Your task to perform on an android device: I am going to the Paris trip with my family to spend the time together, and I have scheduled meetings, so I want to search for the train from Groningen, Netherlands, to Paris on November 5th, and the arrival time will be 15:30 on the Rail Planner app
Image 0: 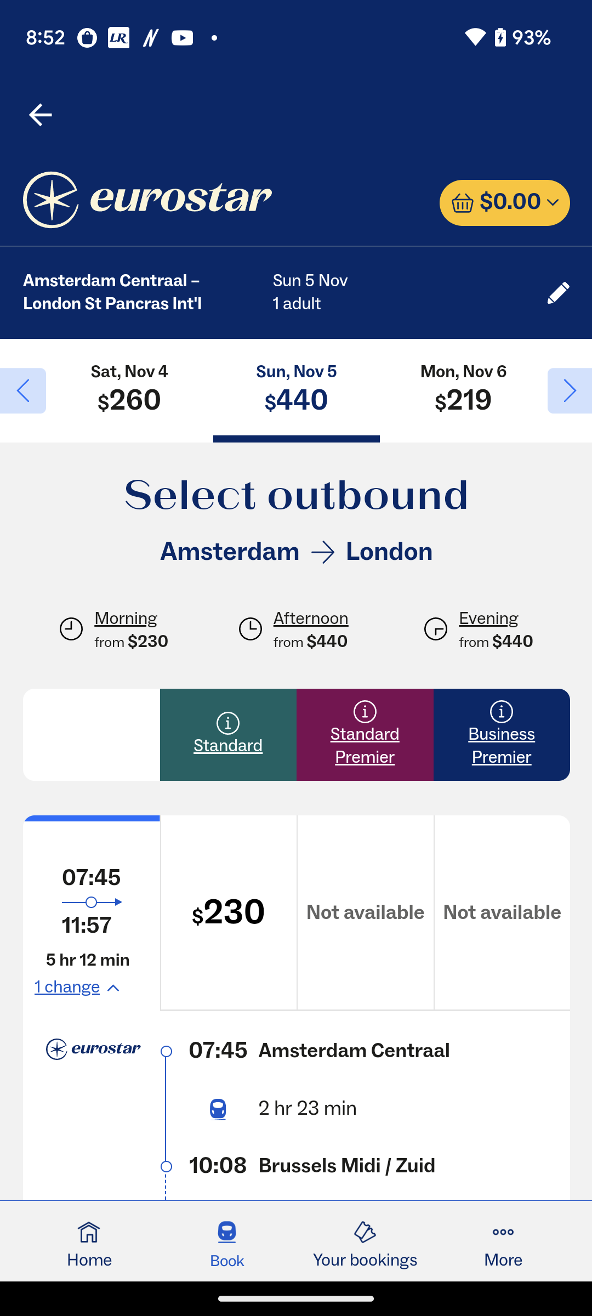
Open the Rail Planner app
Step 0: open app "Rail Planner"
Image 1: 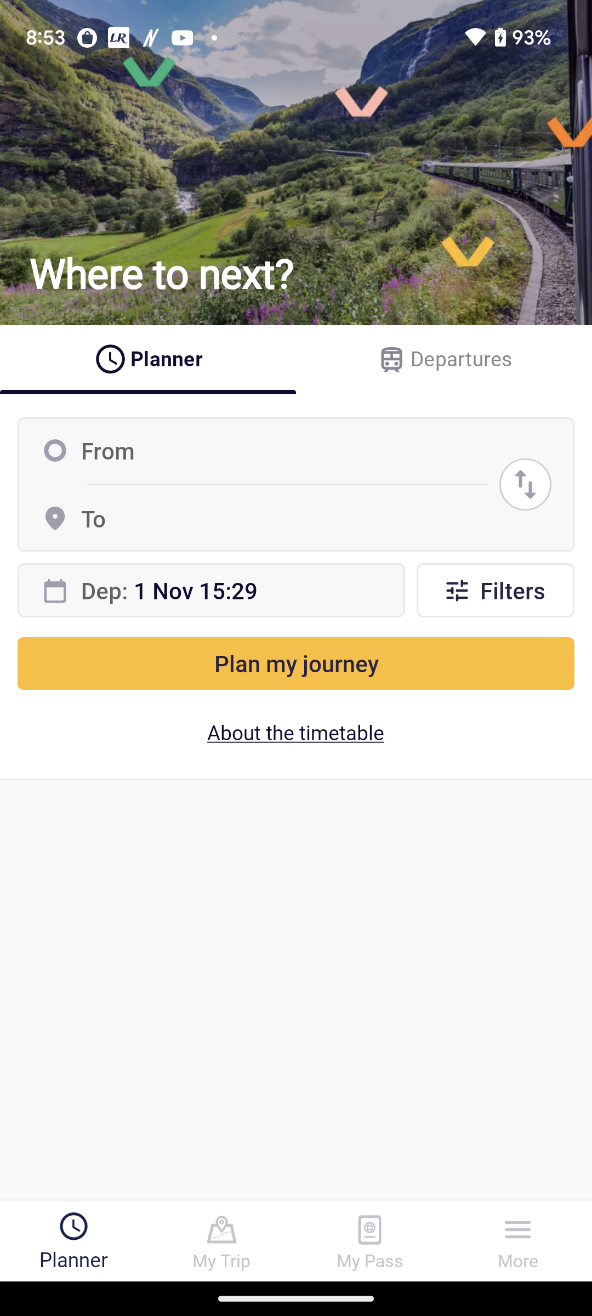
Click on the From option 
Step 1: click (296, 450)
Image 2: 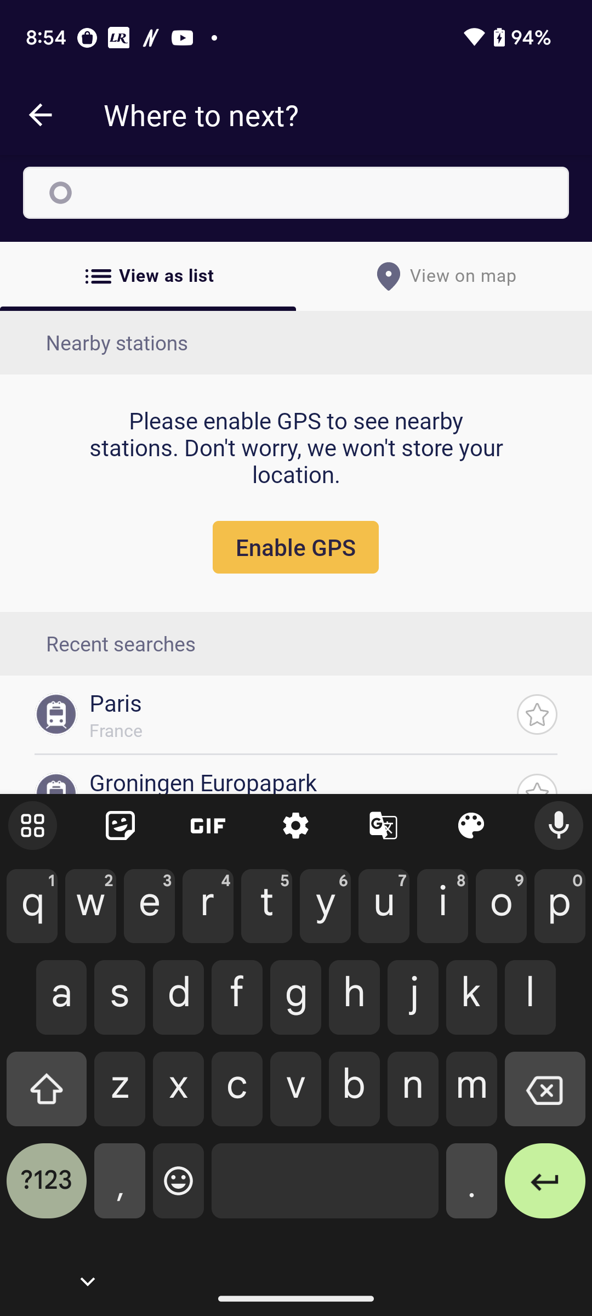
Type Groningen in search bar
Step 2: type "Groningen"
Image 3: 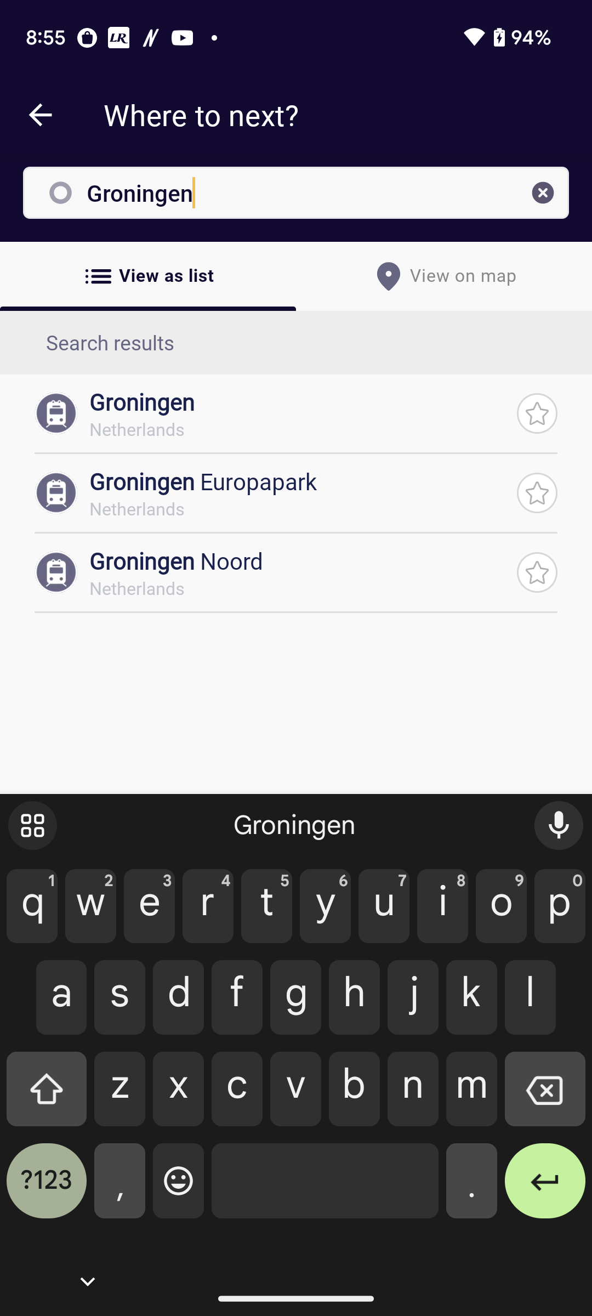
Click on the first suggestion 
Step 3: click (299, 429)
Image 4: 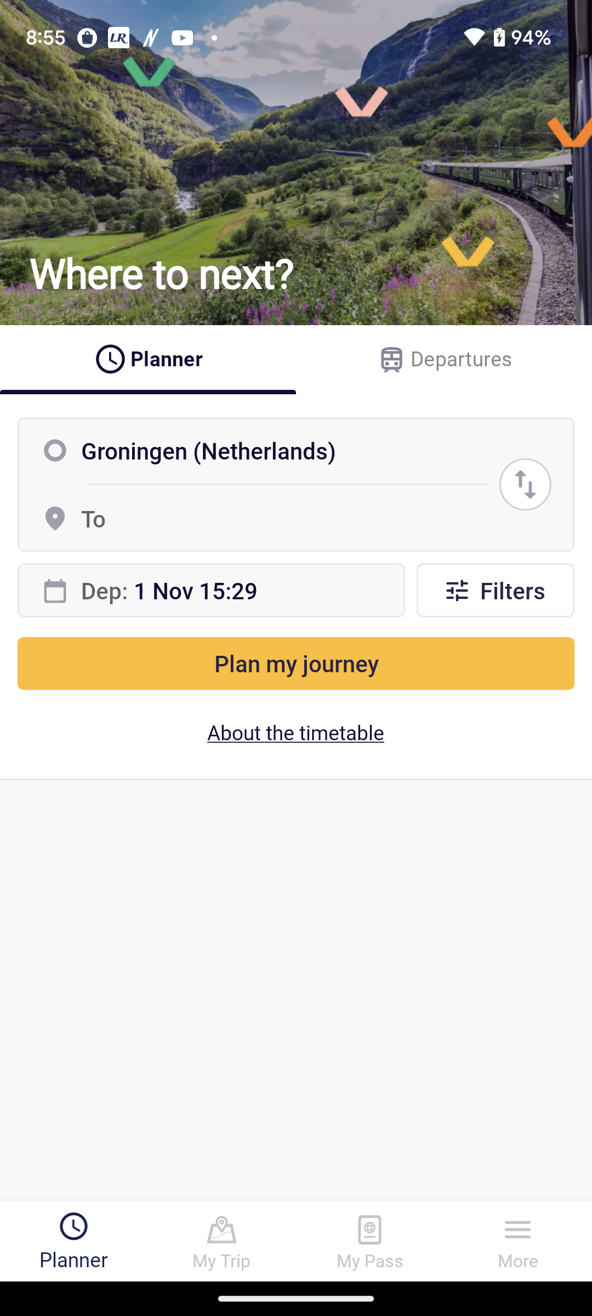
Click on the To option 
Step 4: click (296, 518)
Image 5: 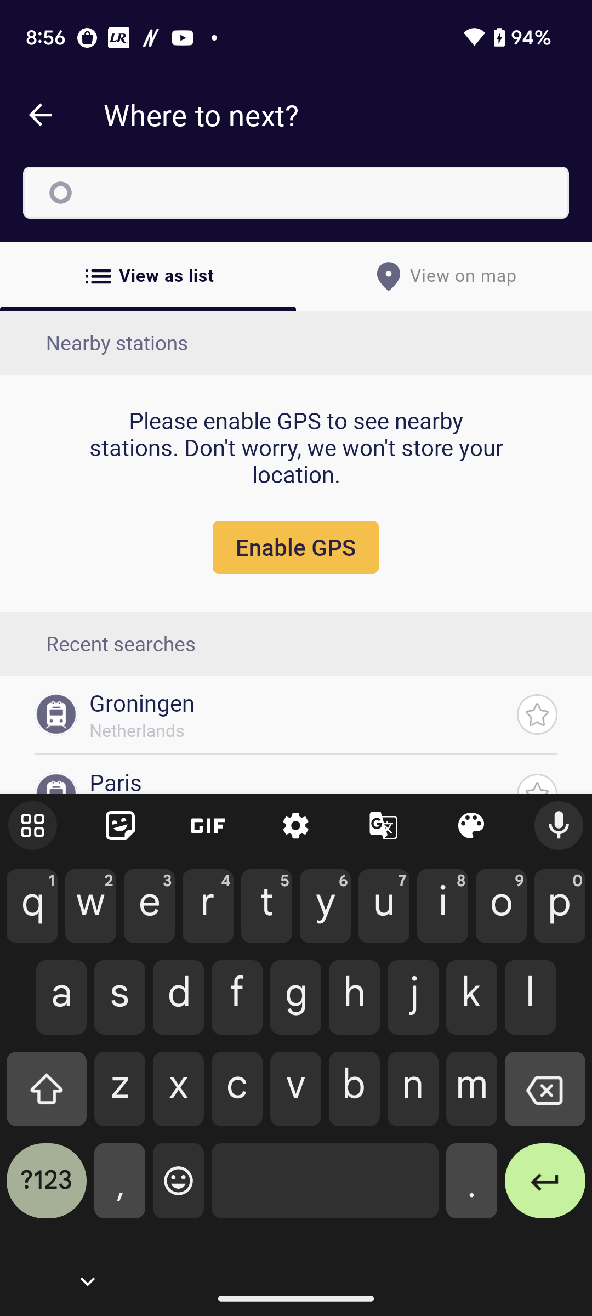
Type Paris in search bar 
Step 5: type "Paris"
Image 6: 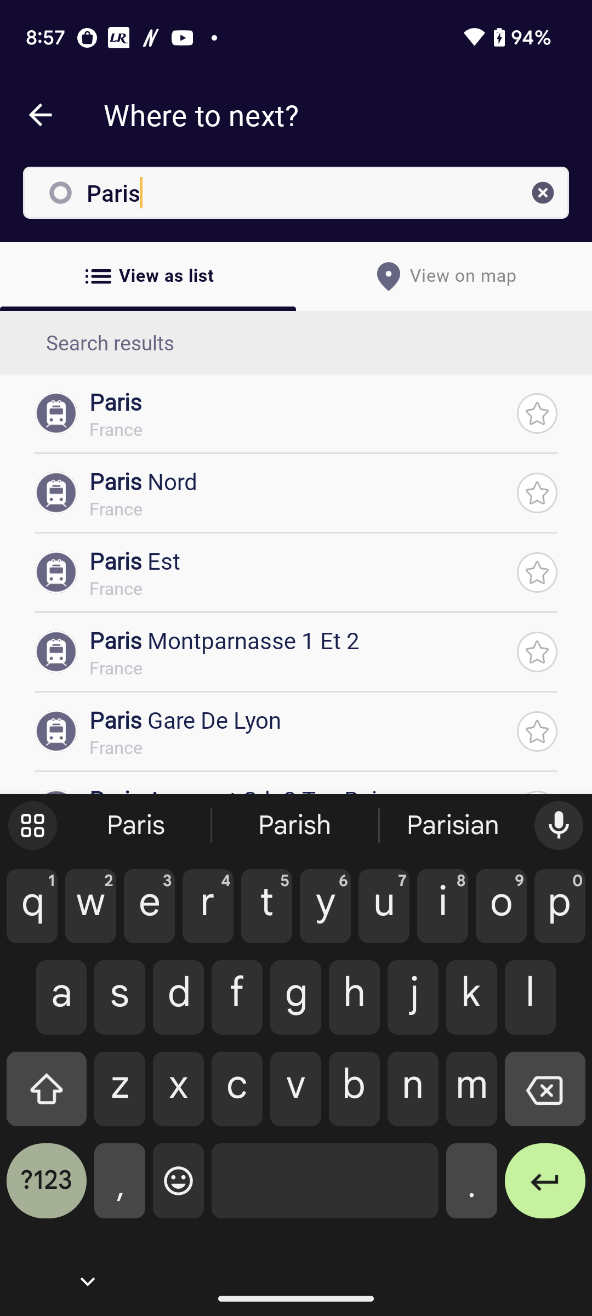
Click on the fist suggestion 
Step 6: click (299, 401)
Image 7: 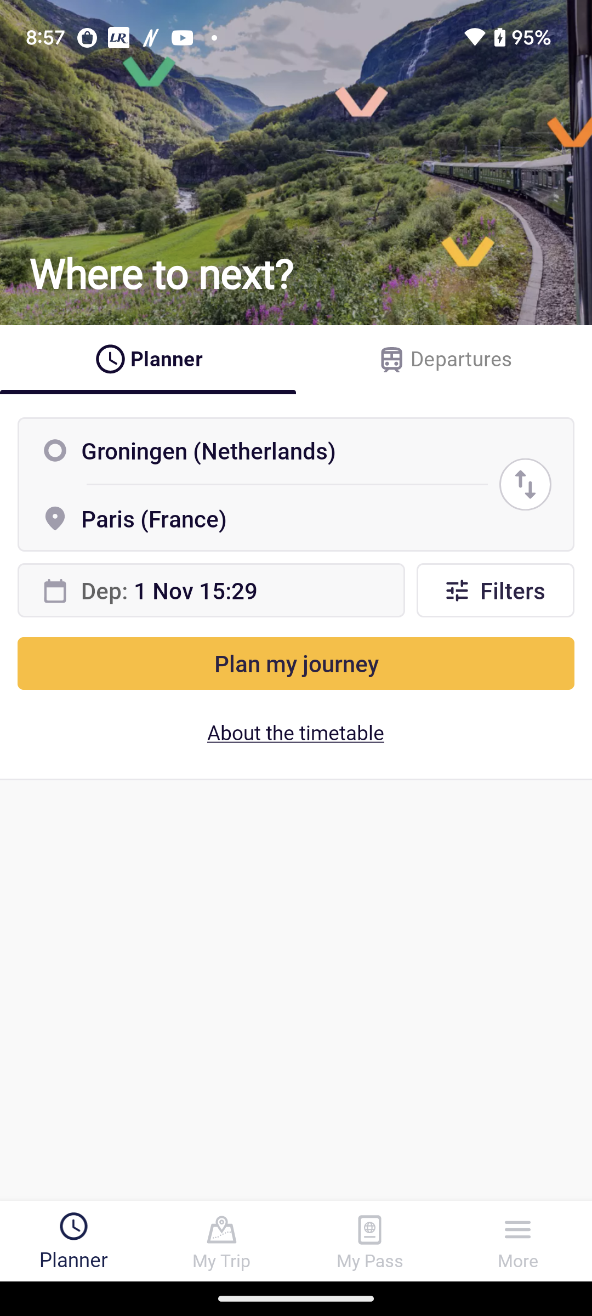
Click on the date option 
Step 7: click (196, 590)
Image 8: 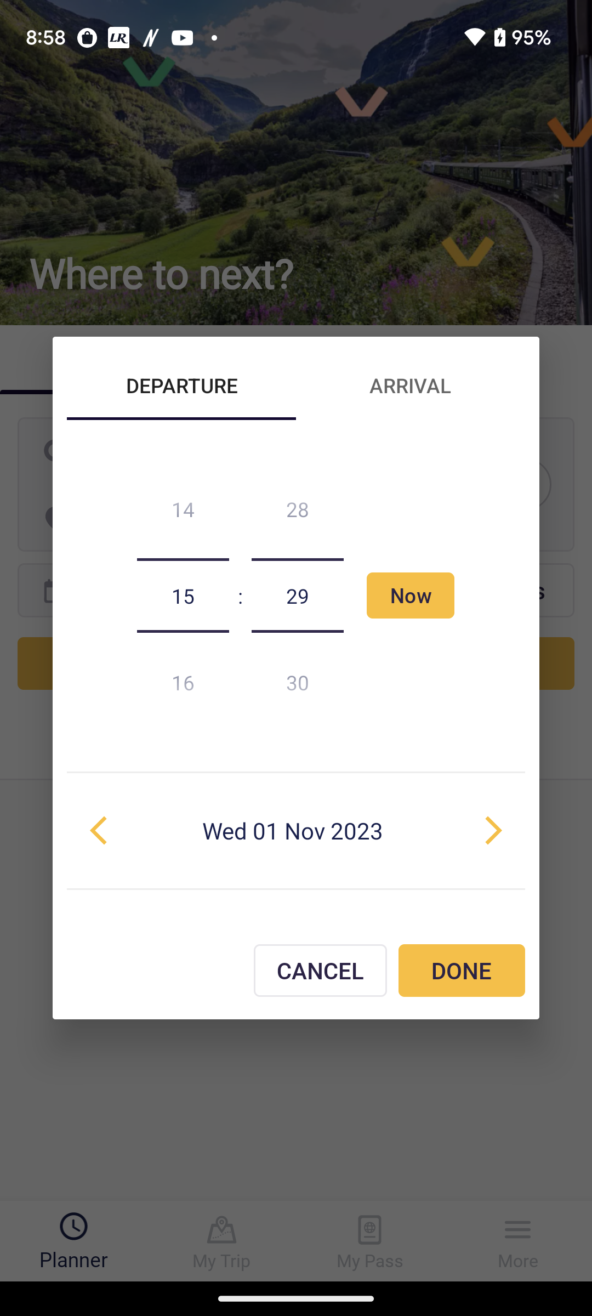
Scroll up the time section to set on 15:30
Step 8: scroll down
Image 9: 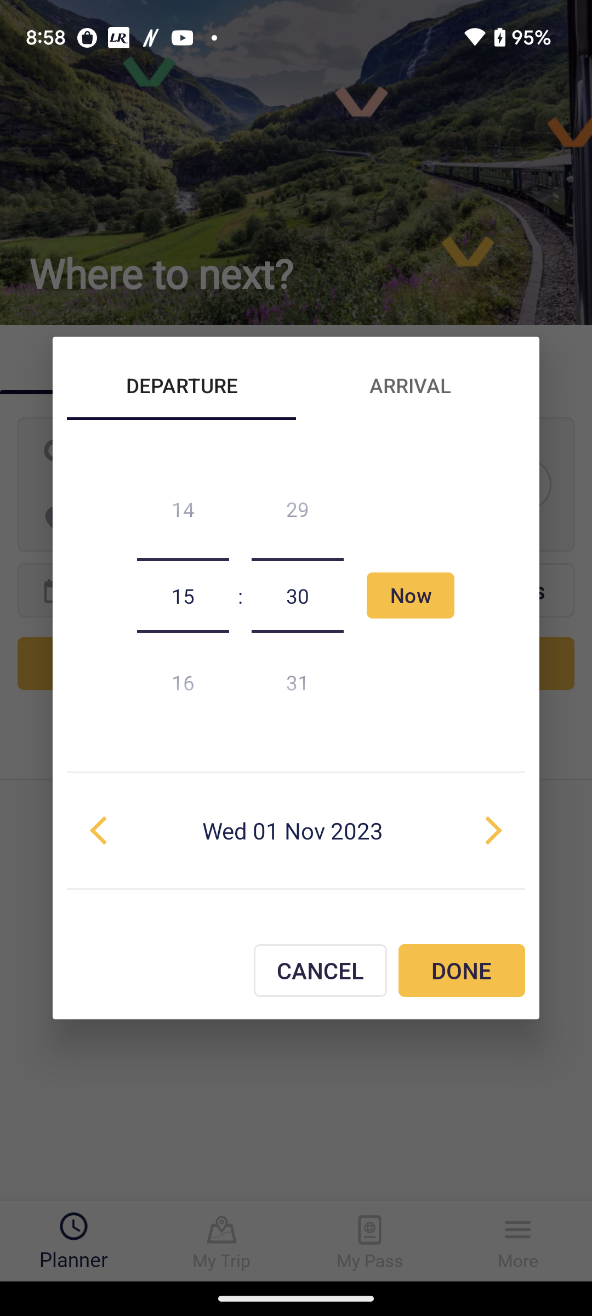
Click on the date option 
Step 9: click (295, 830)
Image 10: 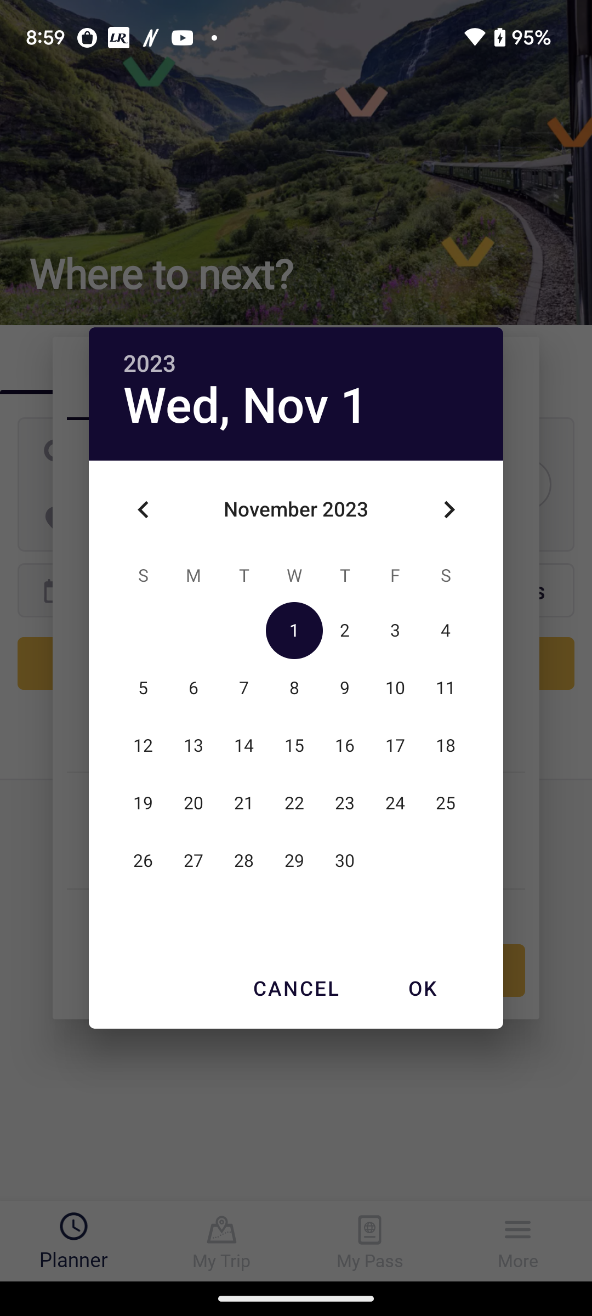
Click on the 5 November 2023
Step 10: click (143, 688)
Image 11: 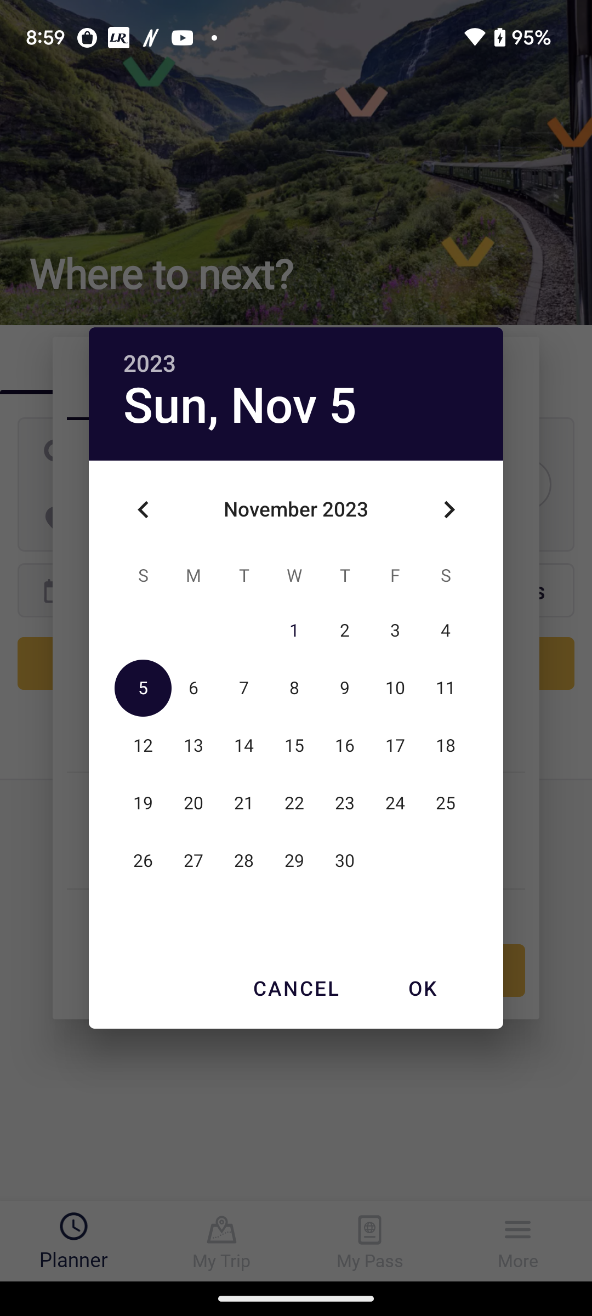
Click on the ok button 
Step 11: click (422, 988)
Image 12: 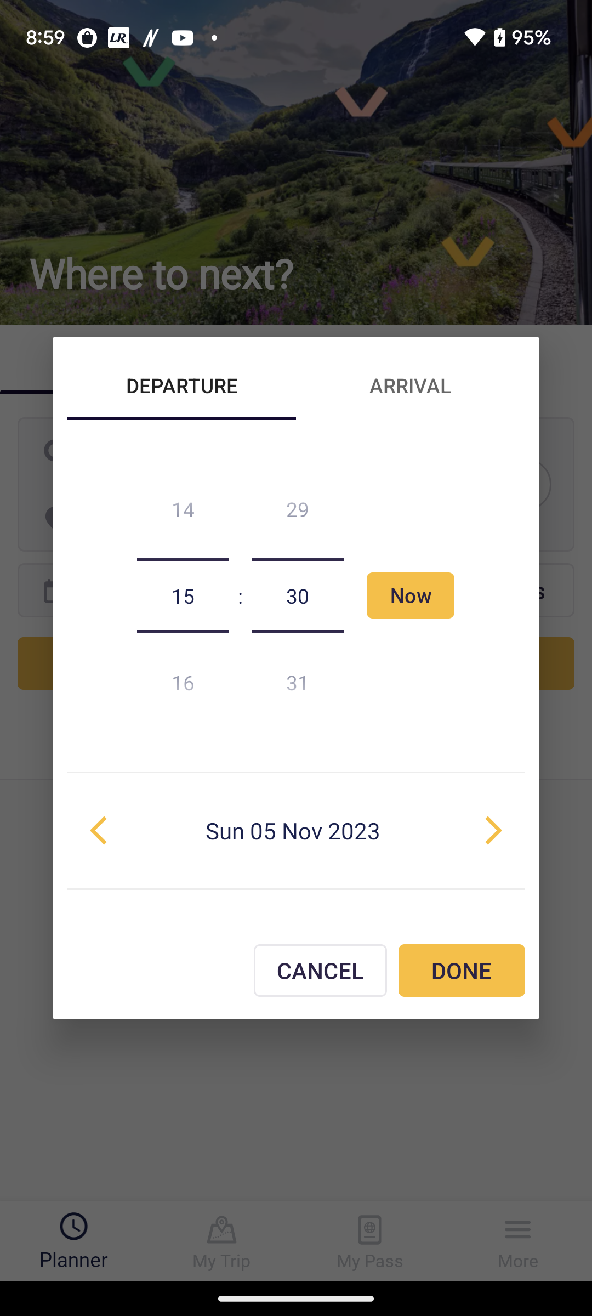
Click on the Done button 
Step 12: click (462, 971)
Image 13: 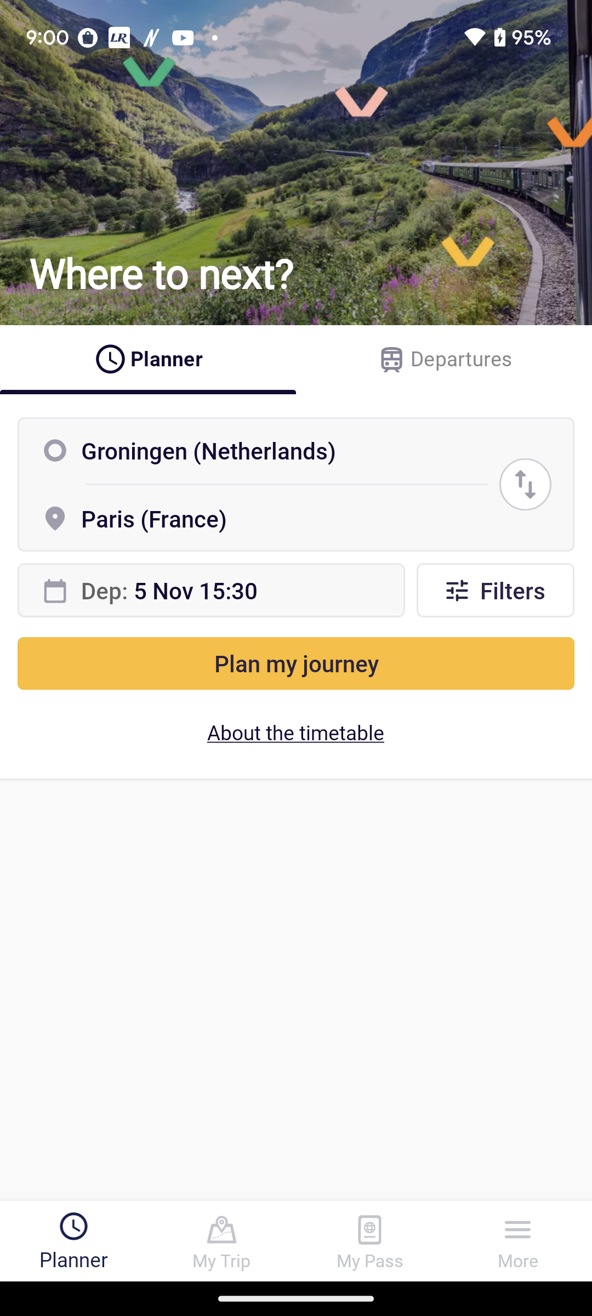
Click on the Plan my journey button 
Step 13: click (295, 663)